Your task to perform on an android device: Play the song "The Mambo Diablo" by Tito Puente on the SoundCloud app.
Image 0: 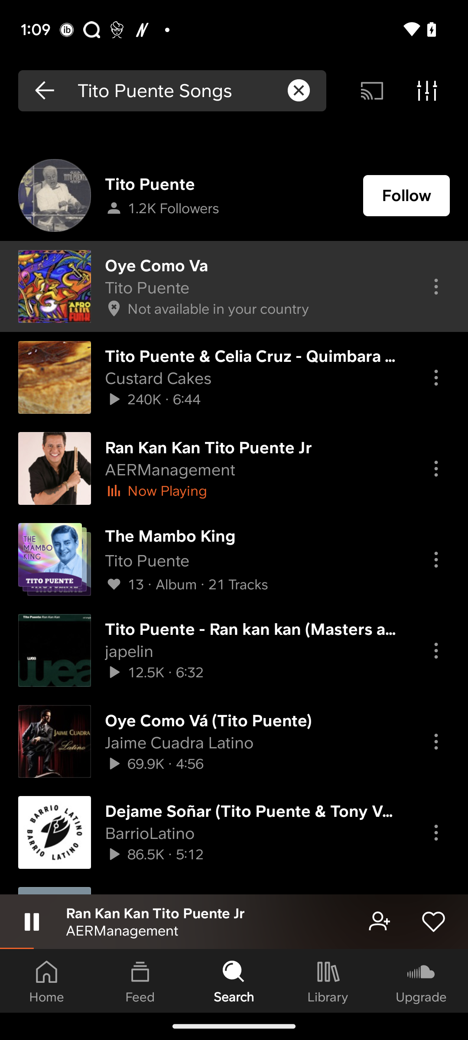
Click on the tab "The Mambo king".
Step 0: click (147, 560)
Image 1: 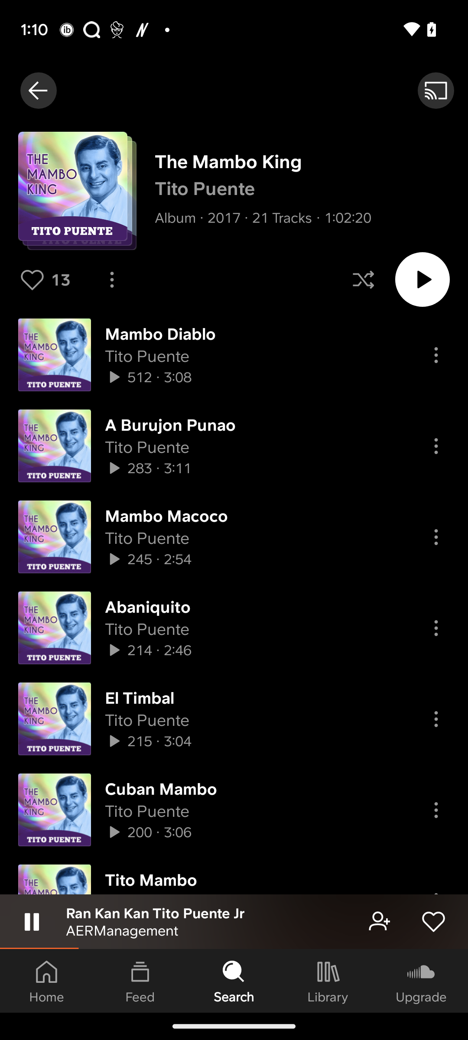
Play the first song "The Mambo Diablo".
Step 1: click (147, 356)